Your task to perform on an android device: In the Cruisemapper app, I like to view the schedule for the Norwegian Dawn for a one-way cruise vacation from Cape Town to Barcelona on 20 March 2024.
Image 0: 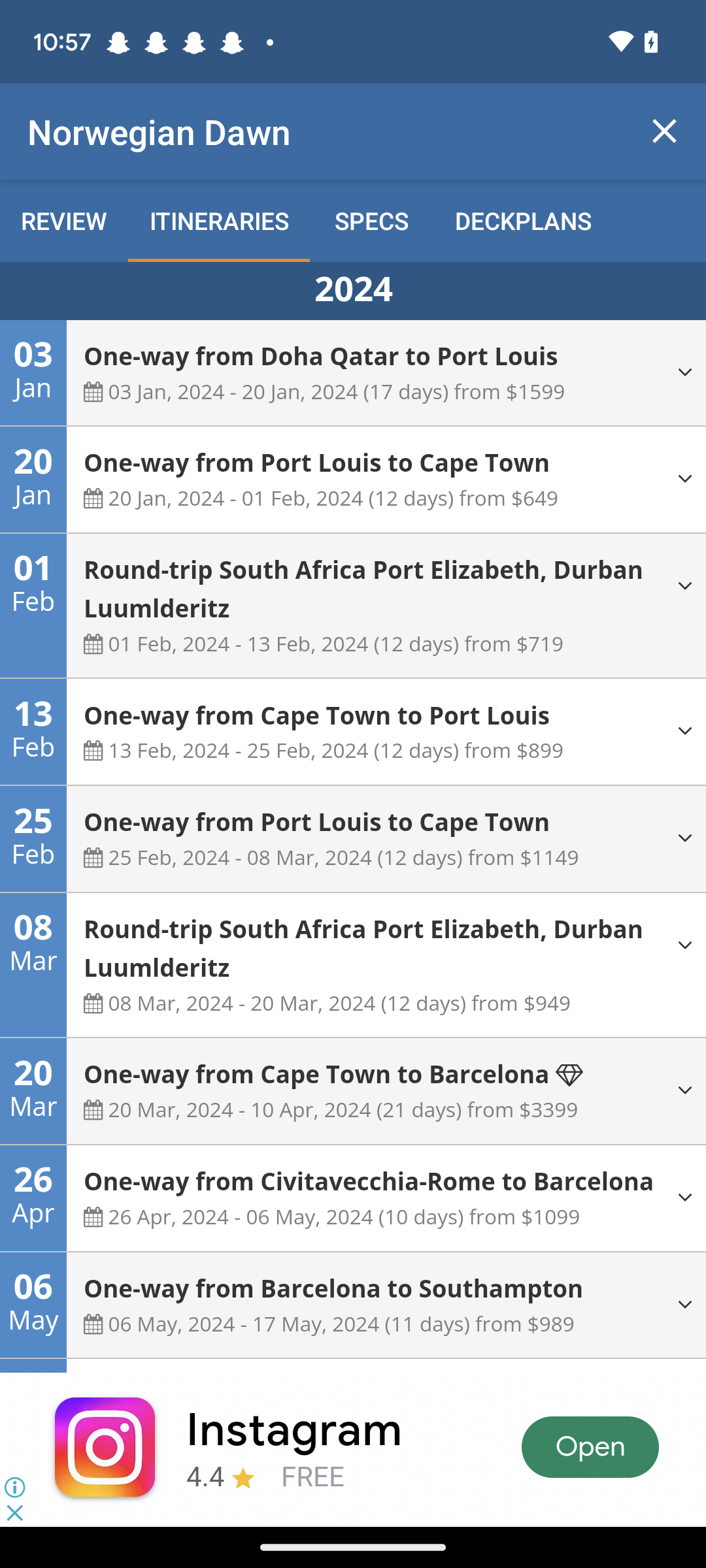
Click on the drop down of the 20 Mar.
Step 0: click (354, 817)
Image 1: 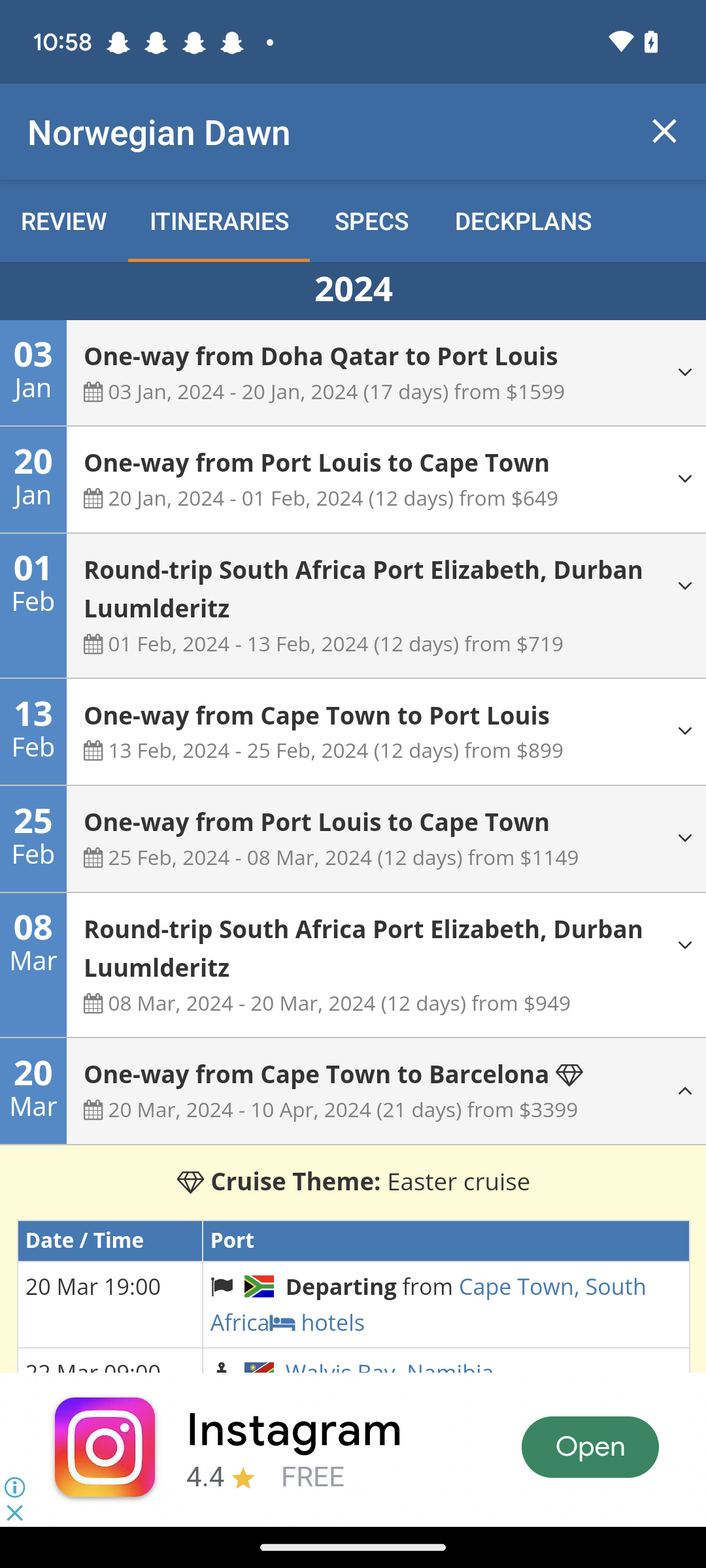
Swipe up the screen
Step 1: scroll down
Image 2: 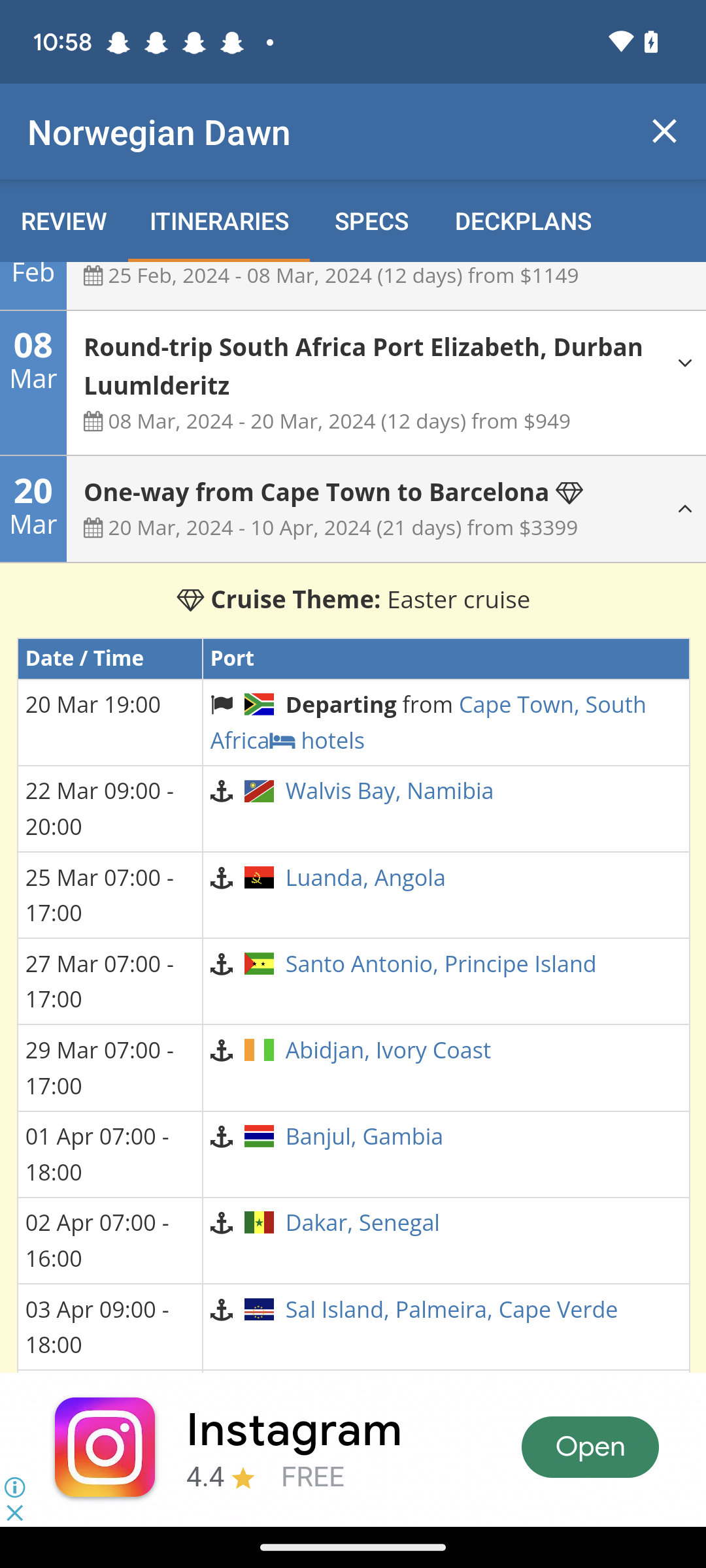
Swipe up the screen
Step 2: scroll down